Your task to perform on an android device: I'm interested in Leather Loafers, so browse these loafers in the H&M app.
Image 0: 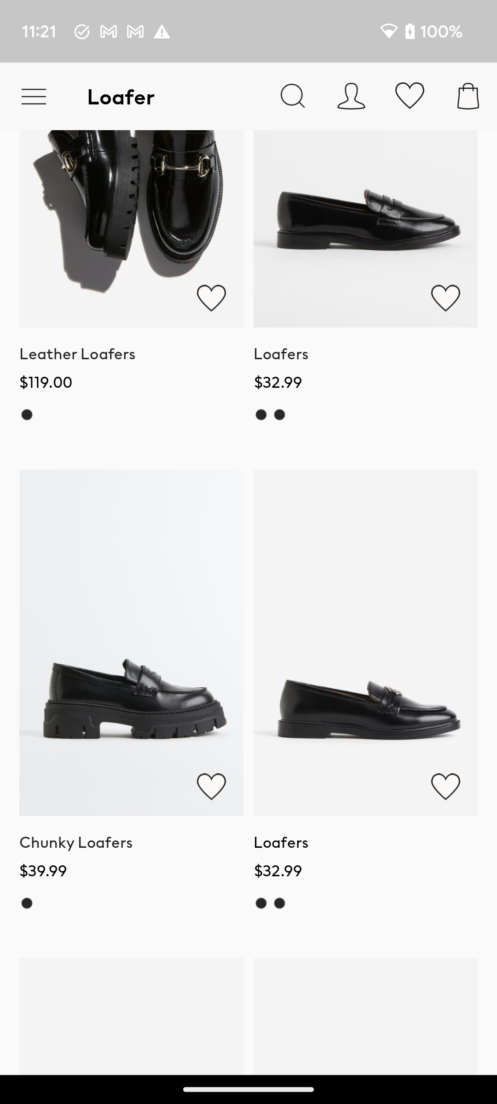
Click on the Leather Loafers to view these loafers.
Step 0: click (127, 353)